Your task to perform on an android device: Add the Nike SB Force 58 Sneakers in size 9 to my favorites on the Nike app.
Image 0: 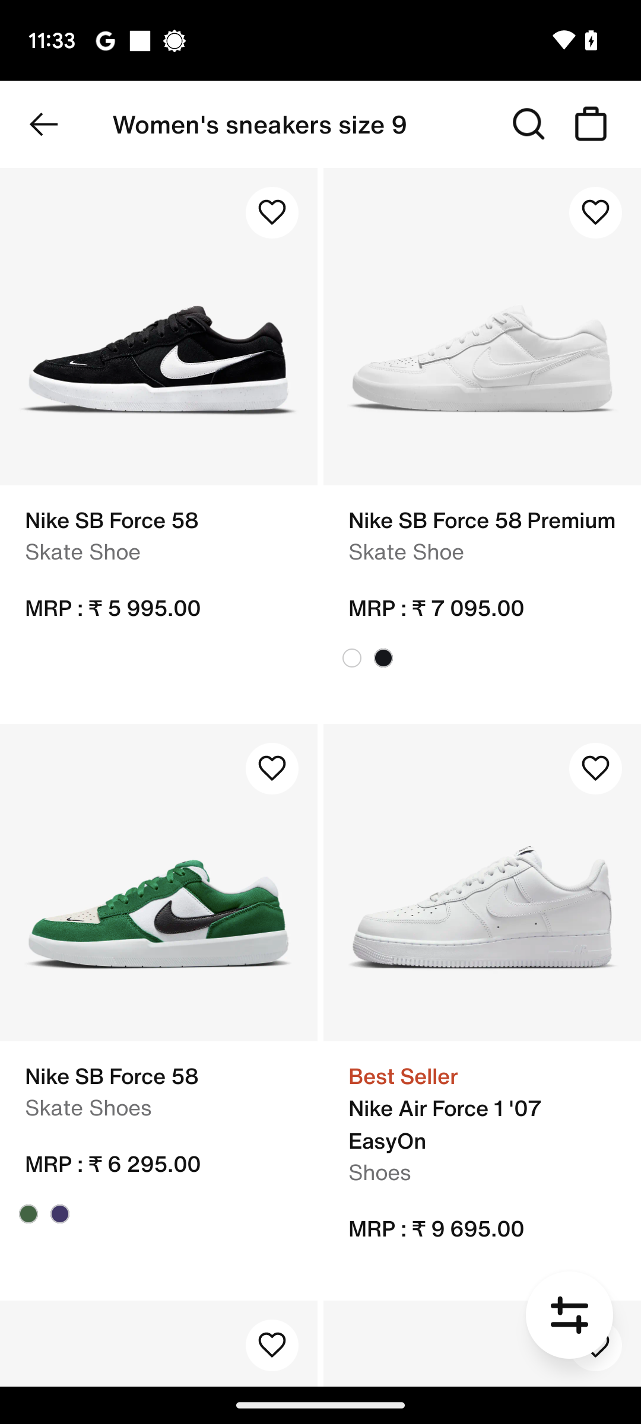
Click on the Nike SB Force 58 sneakers.
Step 0: click (158, 326)
Image 1: 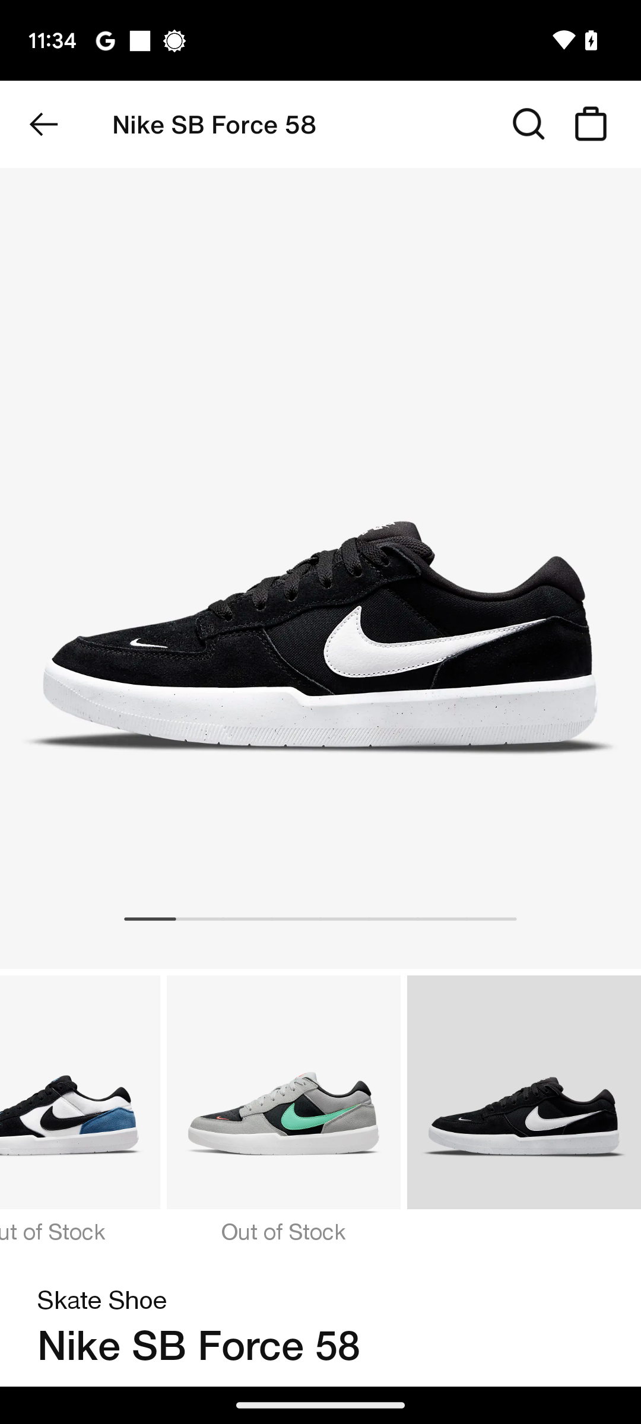
Scroll up on the screen until you find the favorite tab.
Step 1: scroll down
Image 2: 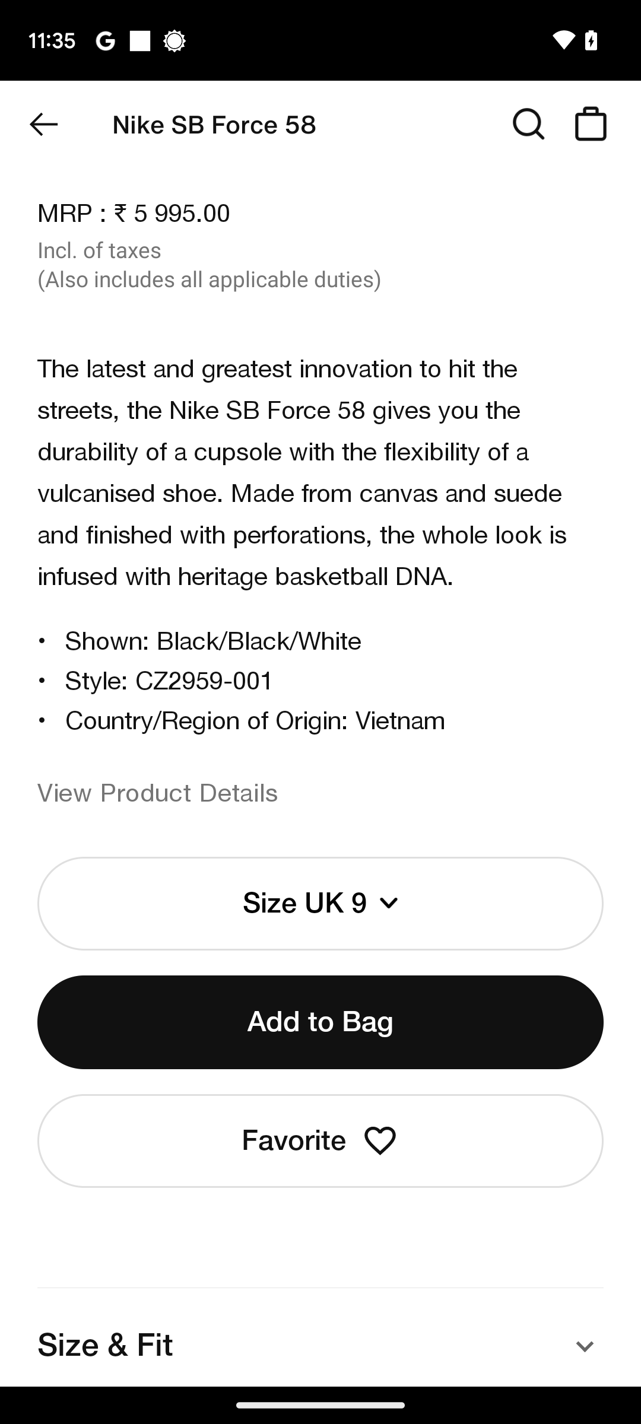
Click on the favorite tab.
Step 2: click (294, 1140)